Your task to perform on an android device: I want to send a meeting reminder via gmail to my buddy Garcia Rodriguez at the address garcia.rodriguez@espanatrain.com so that she is aware of it
Image 0: 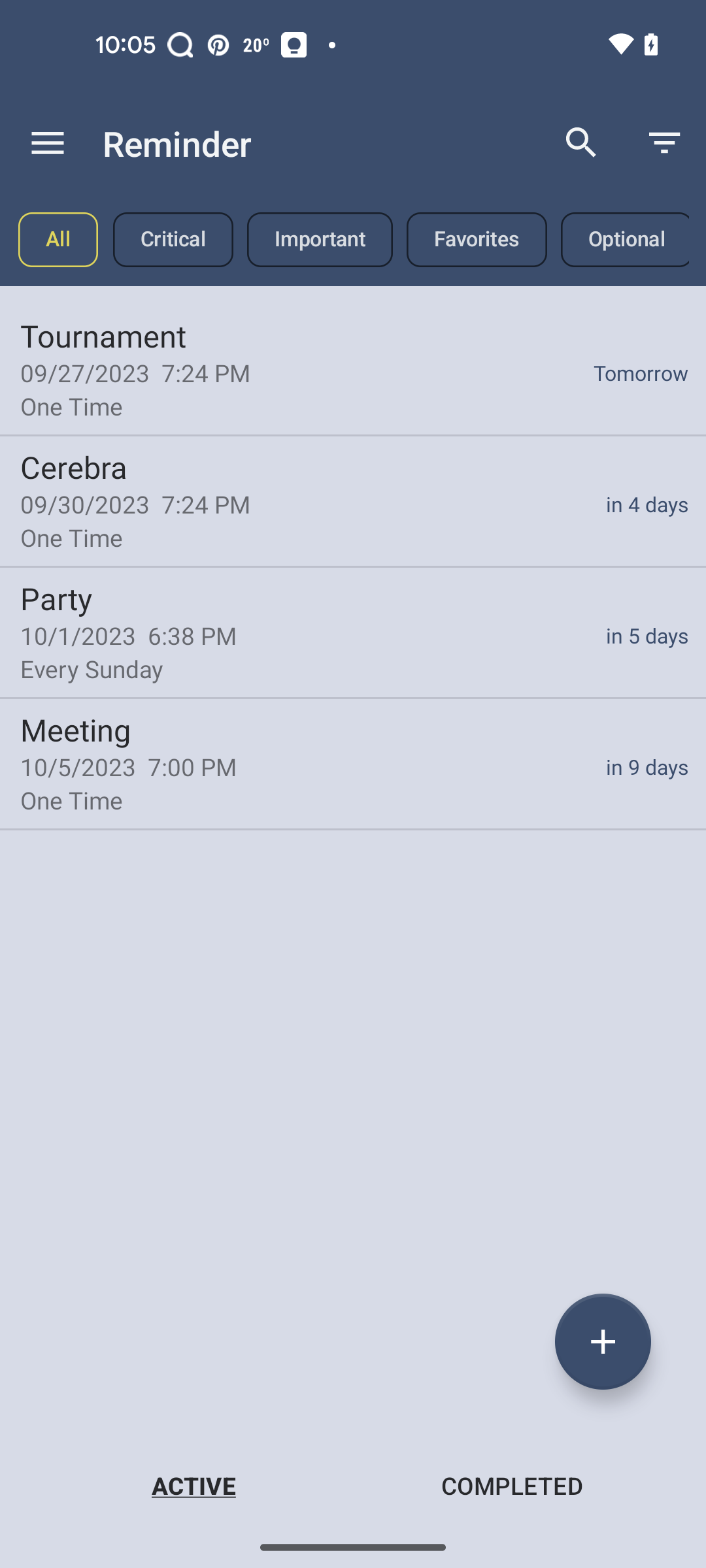
click on the meeting reminder
Step 0: click (353, 762)
Image 1: 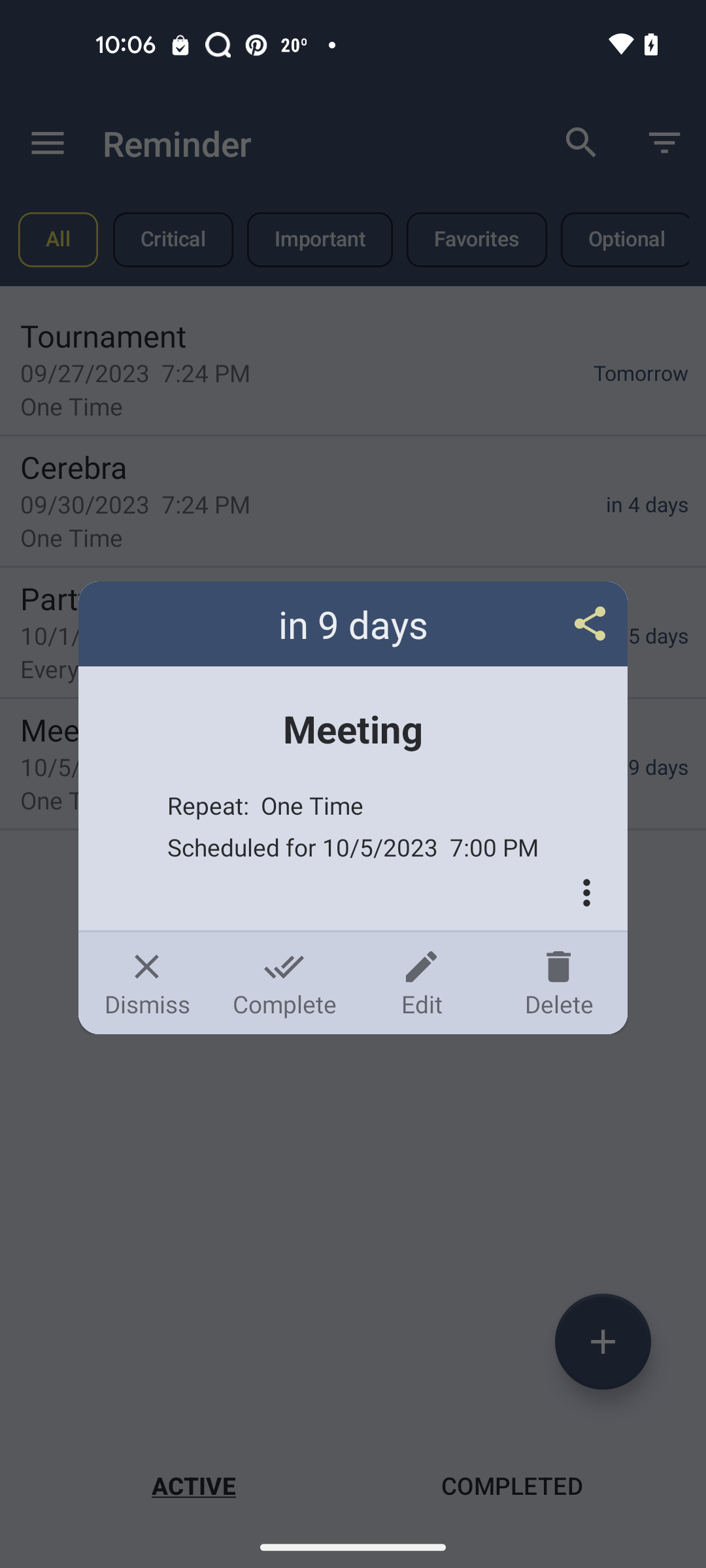
click on the share icon
Step 1: click (353, 624)
Image 2: 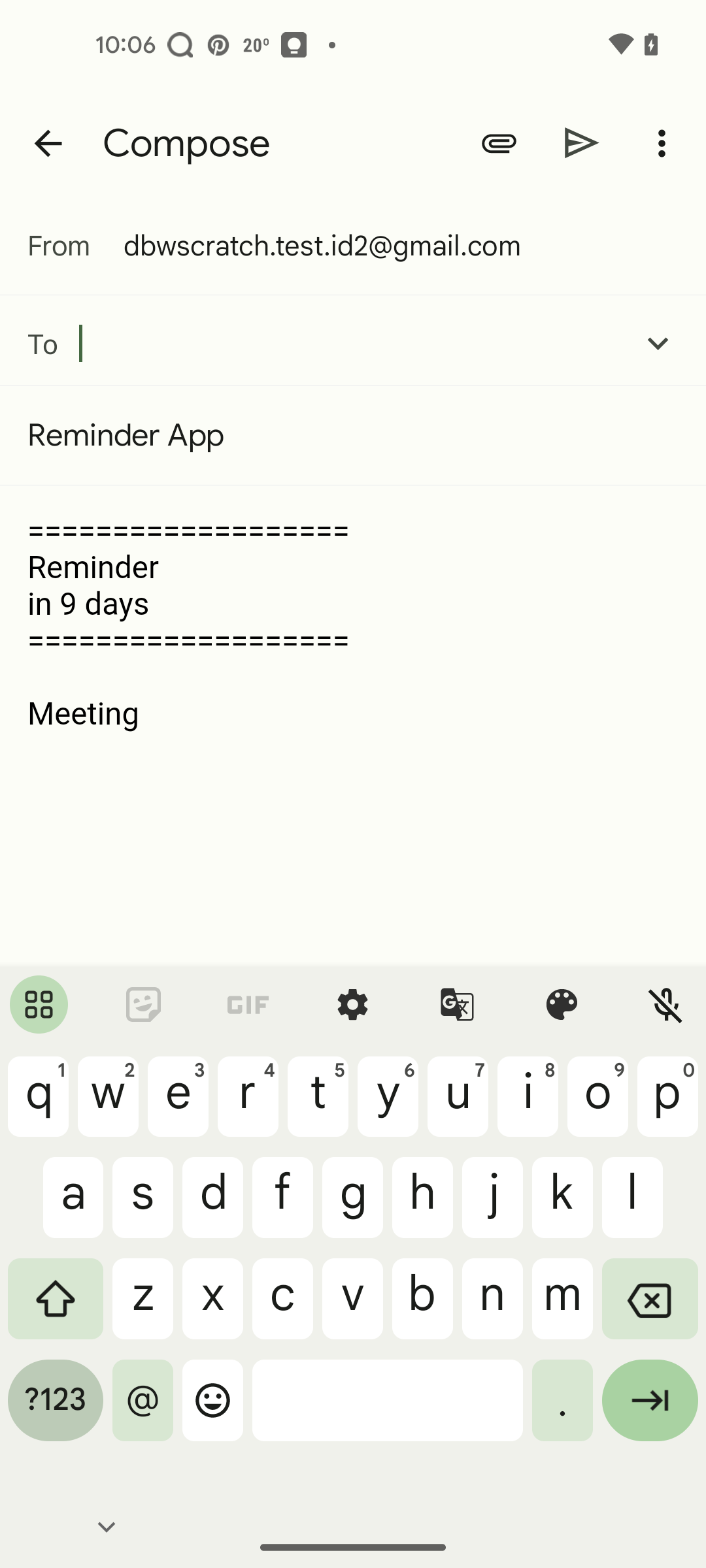
enter receiver email address garcia.rodriguez@espanatrain.com
Step 2: type "garcia.rodriguez@espanatrain.com"
Image 3: 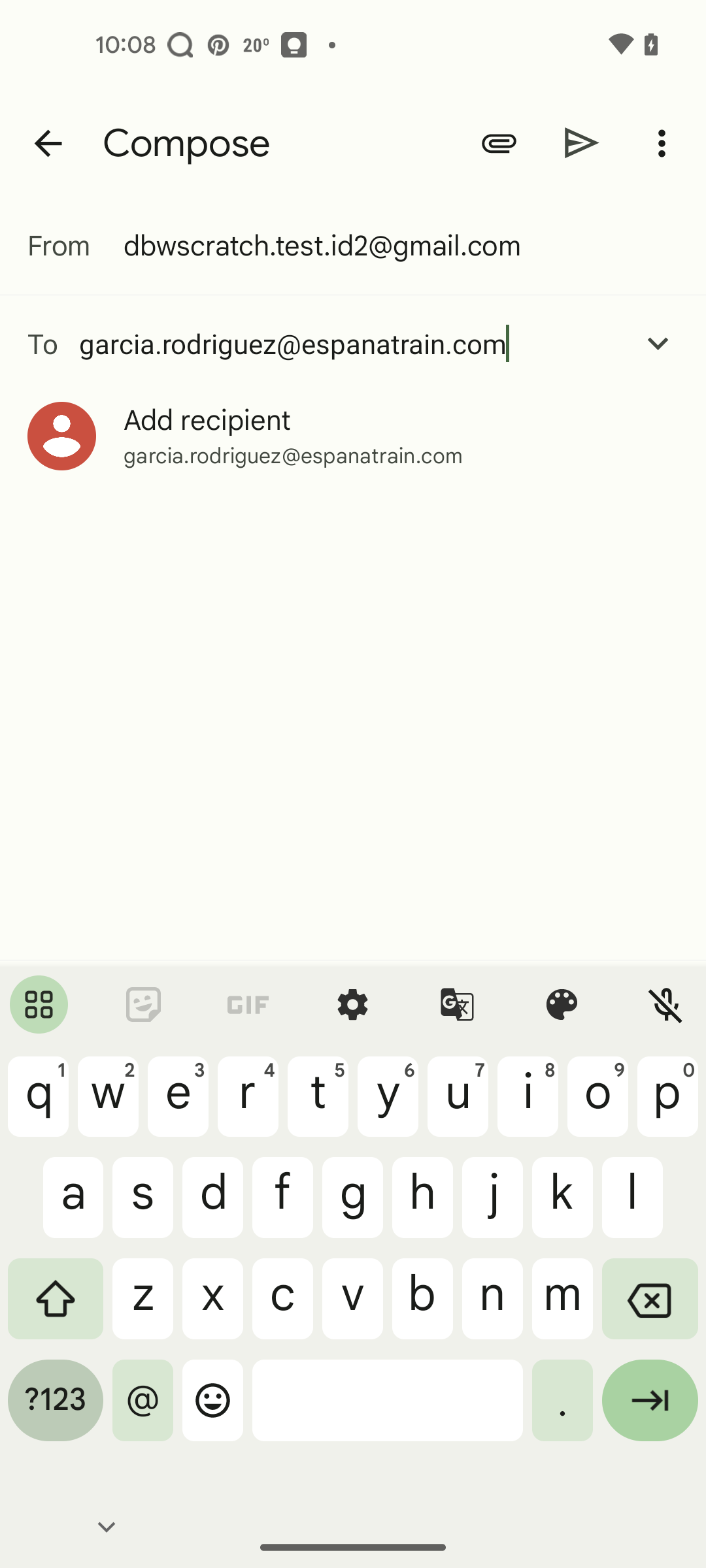
click on the add recipient
Step 3: click (207, 420)